Your task to perform on an android device: I should refer this Albany Fish Bar to Mared from the deliveroo app so she can try all of the great meals, as the meal was so amazing and delicious.
Image 1: 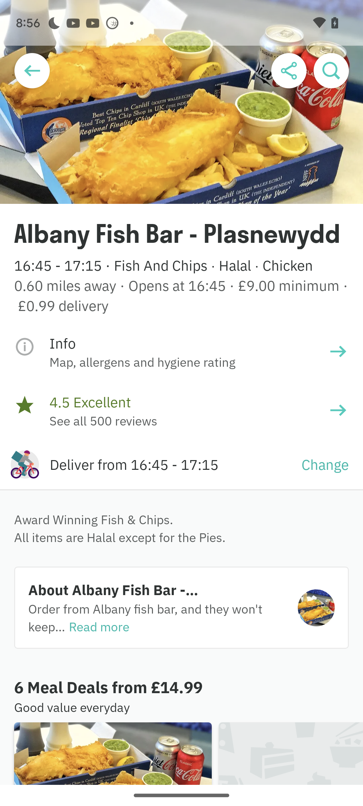
Click on the share icon
Step 1: click (289, 71)
Image 2: 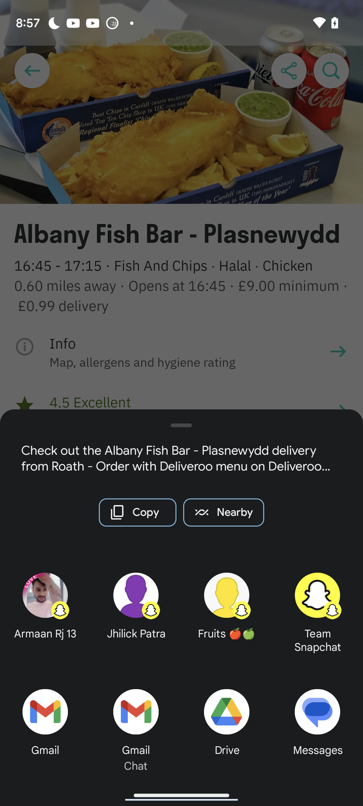
Click on the gmail option
Step 2: click (45, 712)
Image 3: 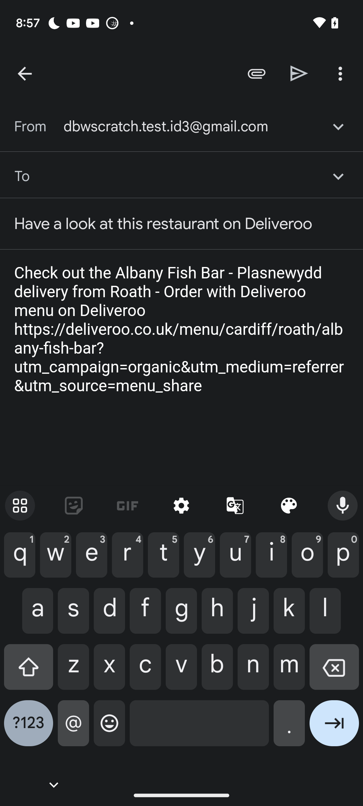
Enter maredharris@gmail.com as the recipient id
Step 3: type "maredharris@gmail.com"
Image 4: 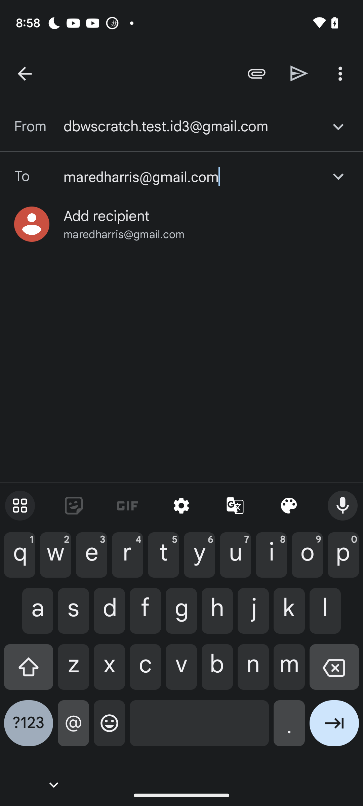
Click on the suggested id
Step 4: click (182, 224)